Your task to perform on an android device: Go to the Contacts app & show all the Dbw group contacts
Image 0: 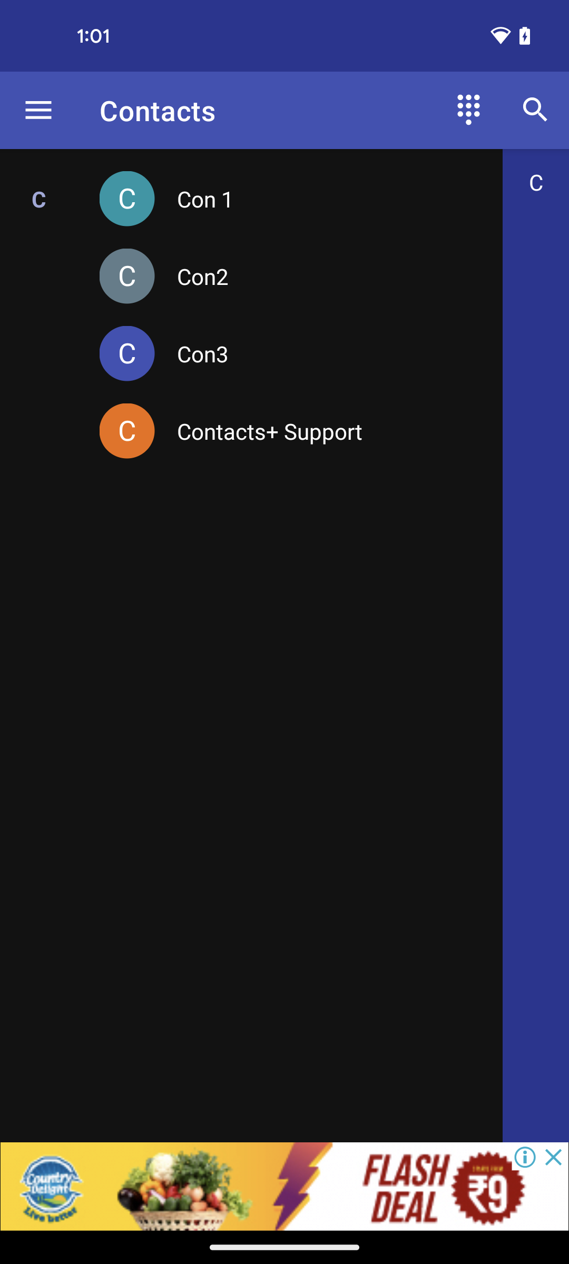
open the Contacts app
Step 0: open app "Contacts"
Image 1: 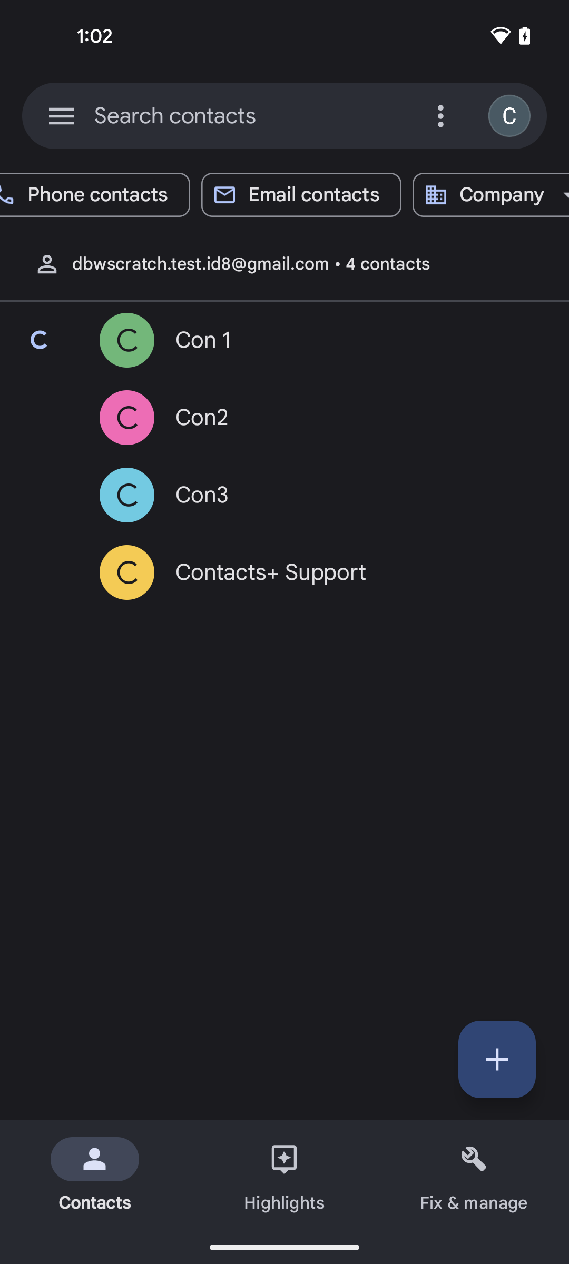
click on Company option at the top side of the screen
Step 1: click (490, 195)
Image 2: 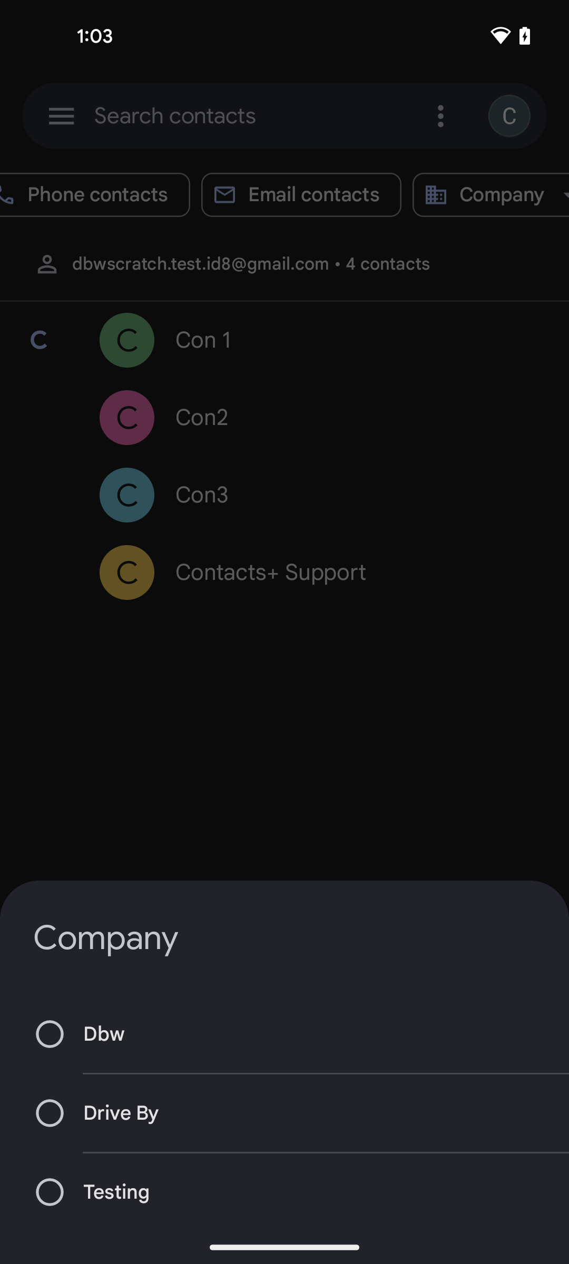
select the Dbw group option from the bottom drawer
Step 2: click (284, 1034)